Your task to perform on an android device: Open the AccuWeather app and click on the Radar & Maps tab to see the current weather conditions on the map
Image 0: 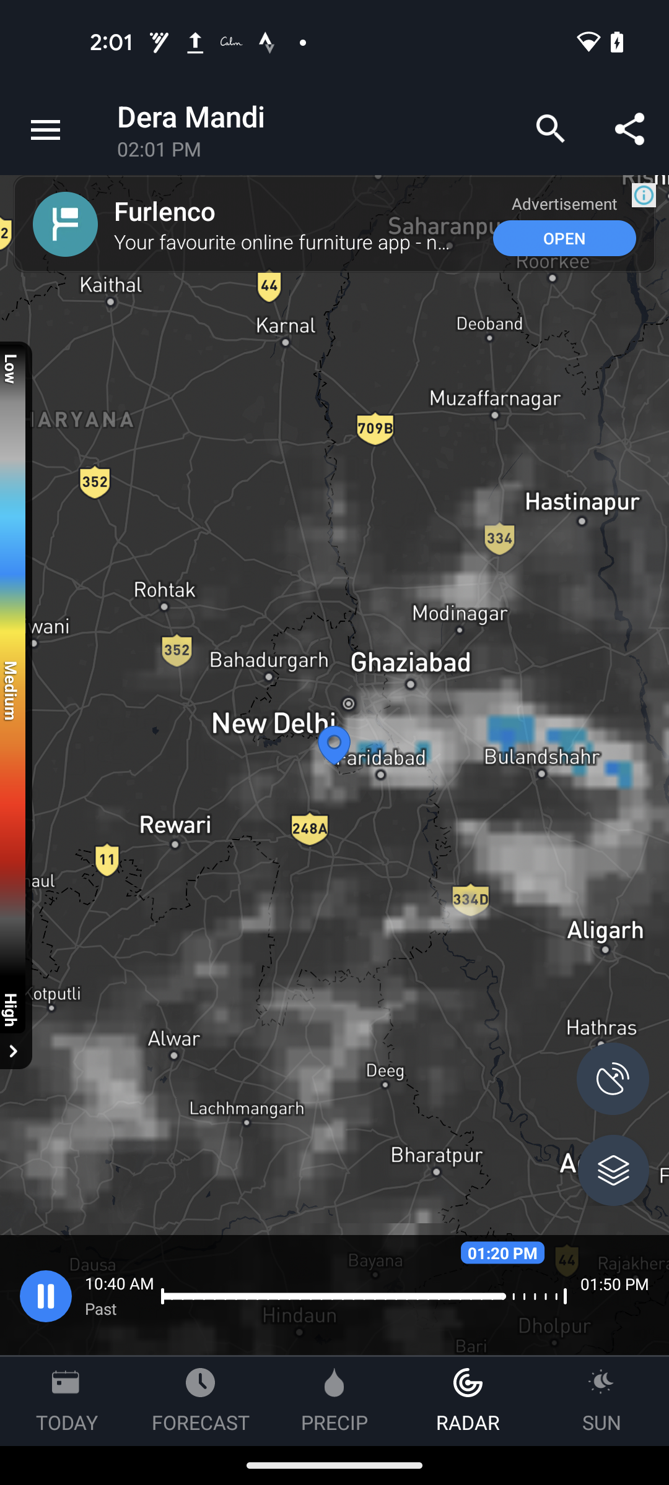
Open the AccuWeather app
Step 0: open app "AccuWeather"
Image 1: 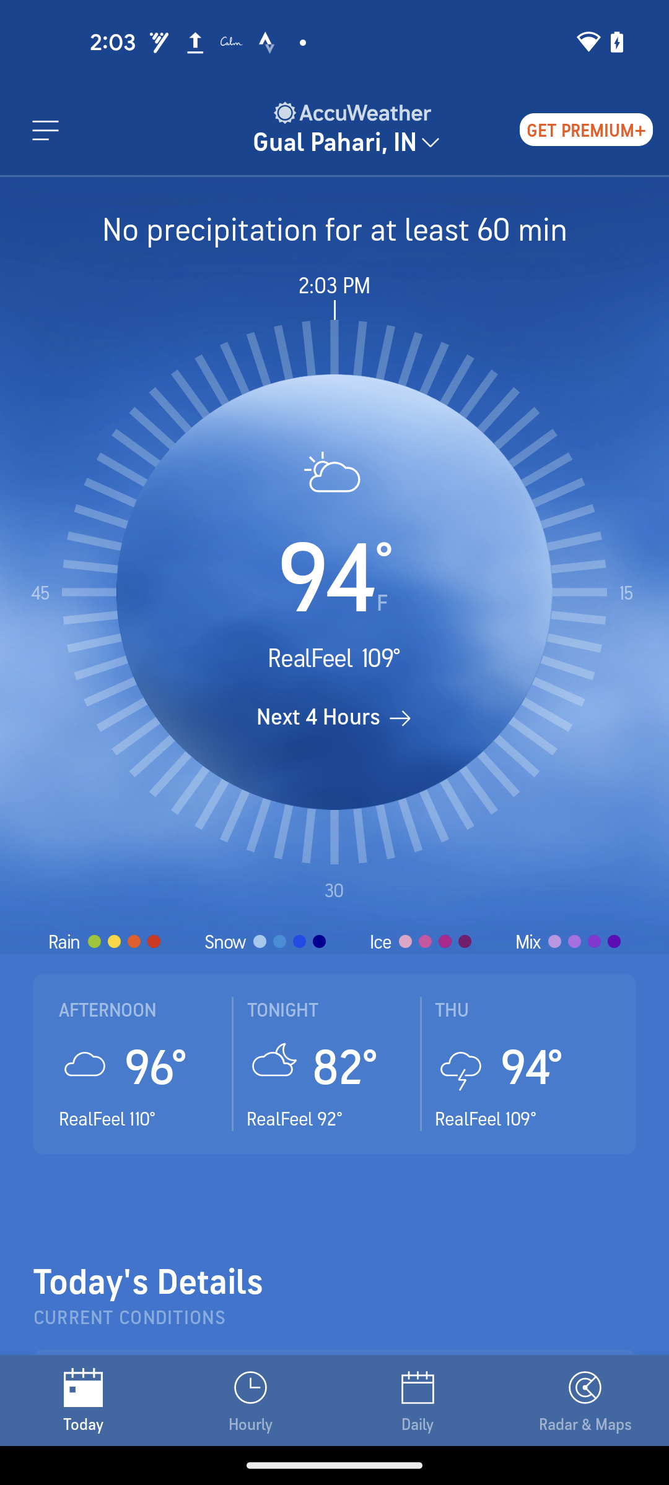
Click on the Radar & Maps at the bottom right corner of the screen
Step 1: click (585, 1400)
Image 3: 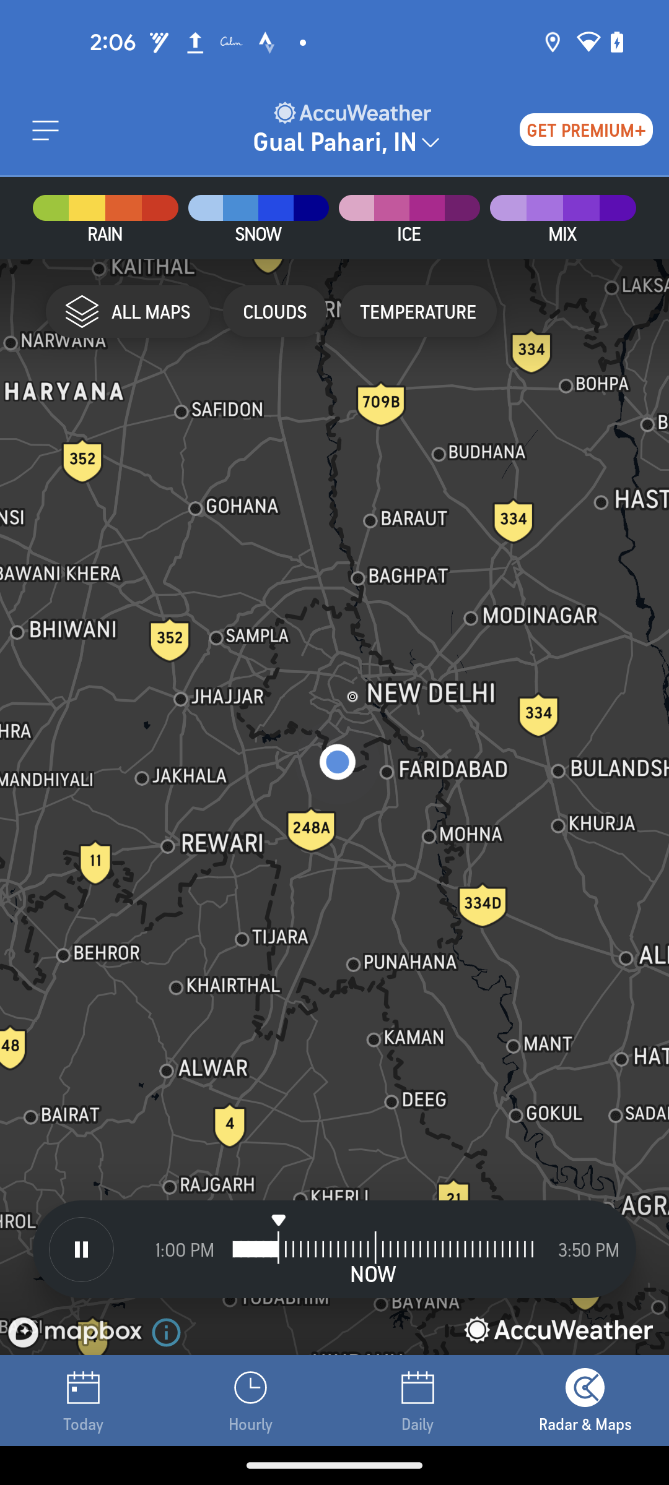
Click on the map layers
Step 3: click (82, 311)